Your task to perform on an android device: Create a new notes of Food list in Keep Notes
Image 1: 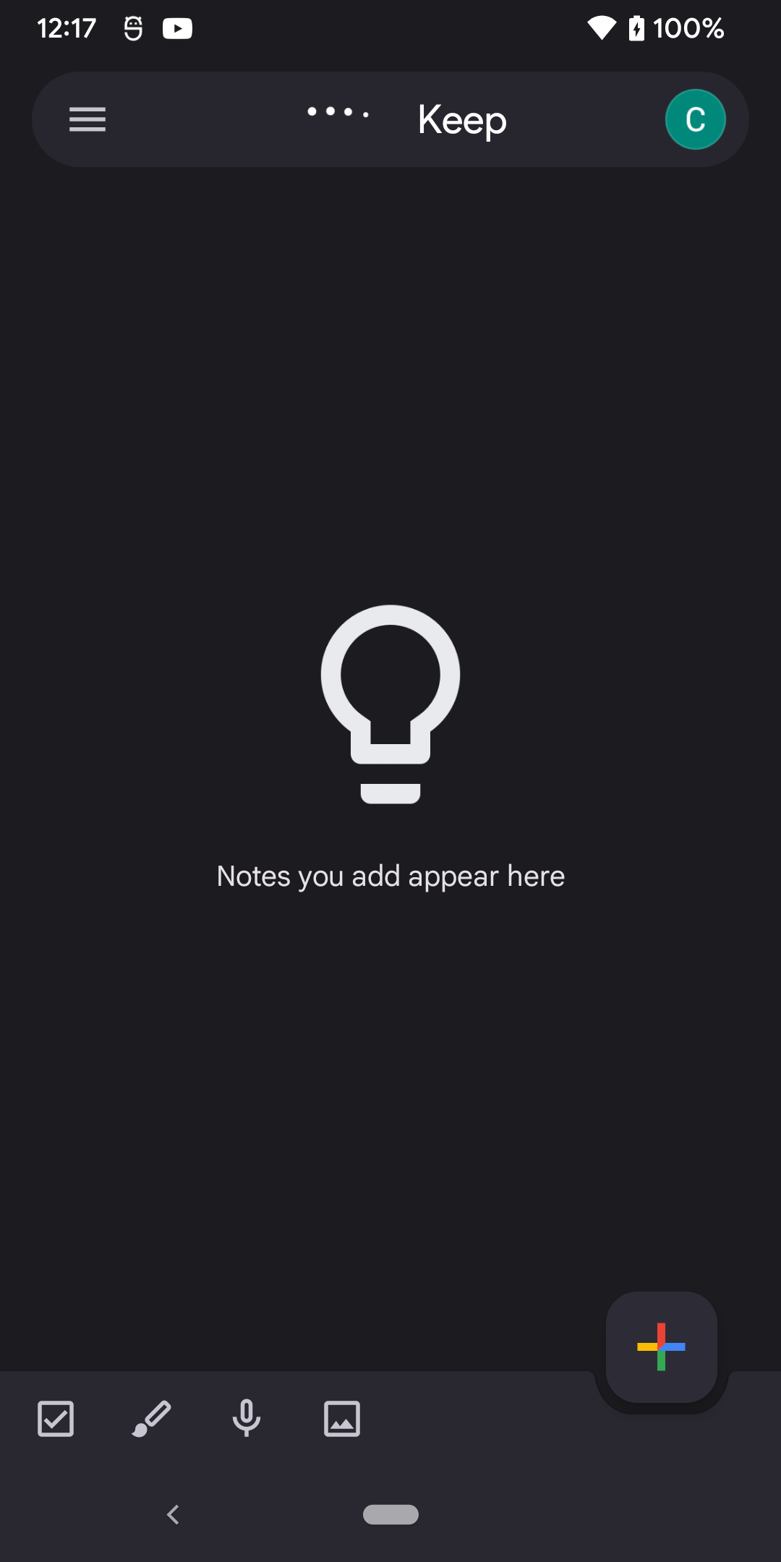
click on + button at the bottom right corner
Step 1: click (662, 1347)
Image 2: 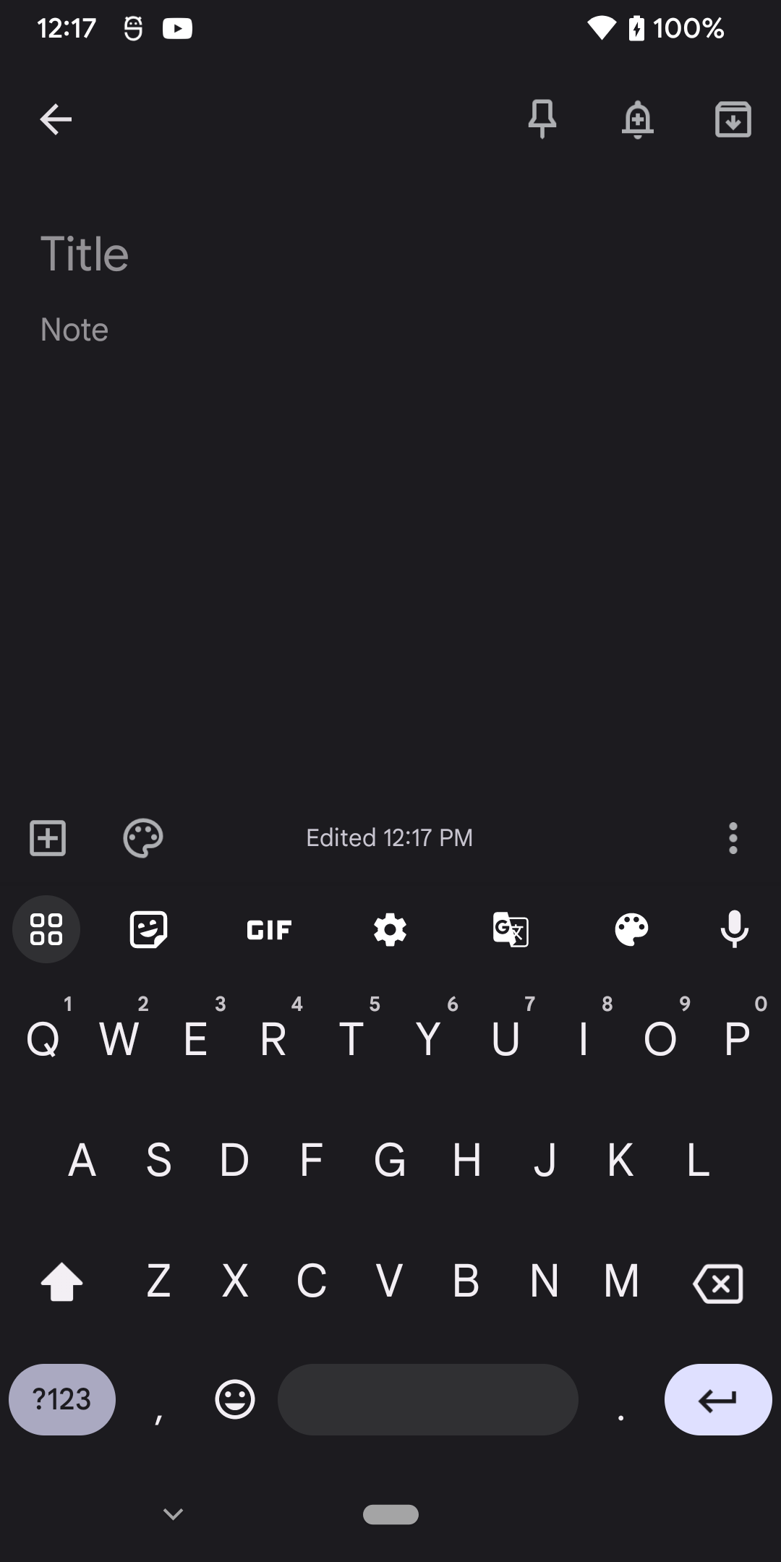
click on Title
Step 2: click (199, 249)
Image 3: 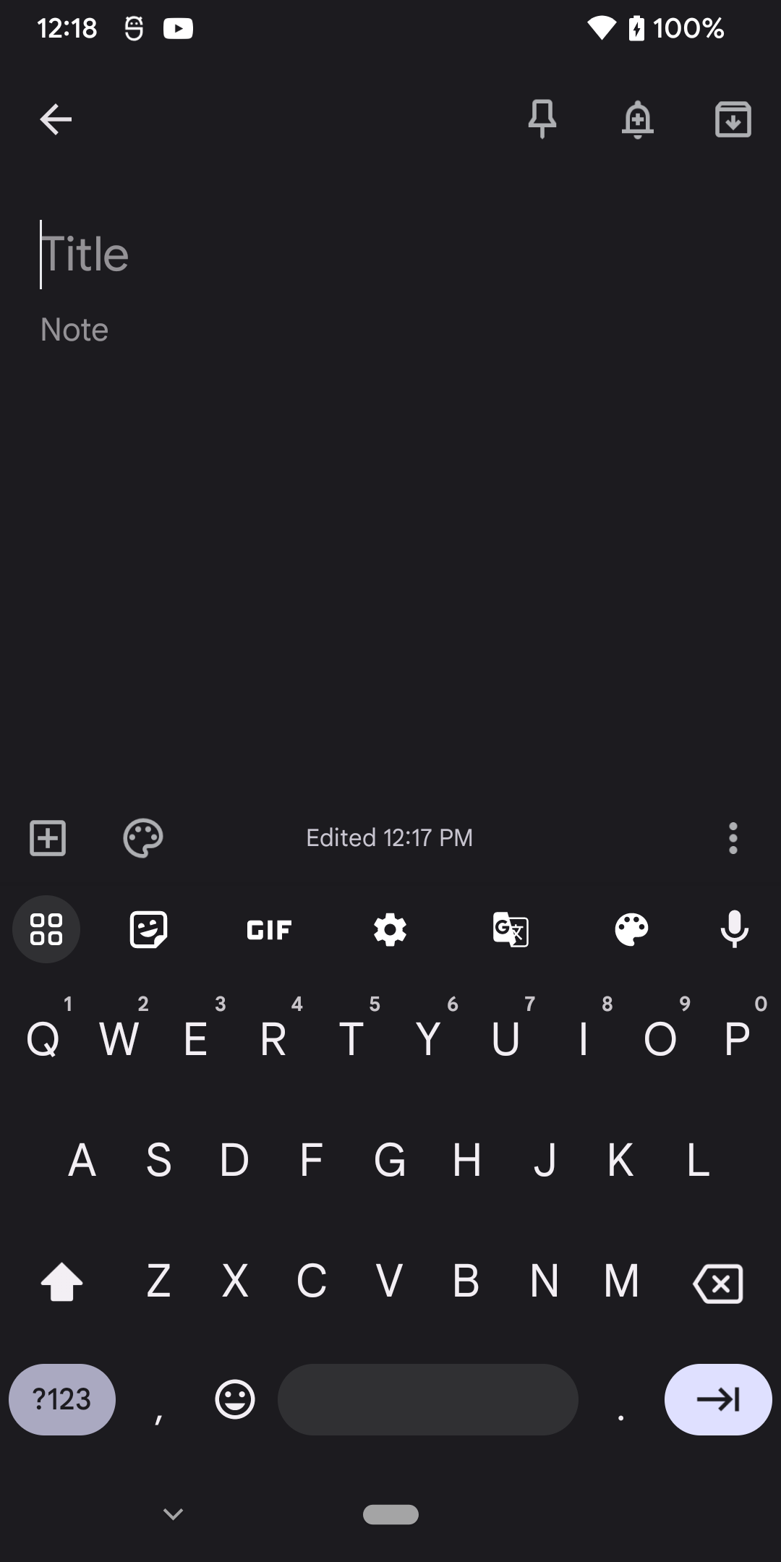
type Food 
Step 3: type "Food"
Image 4: 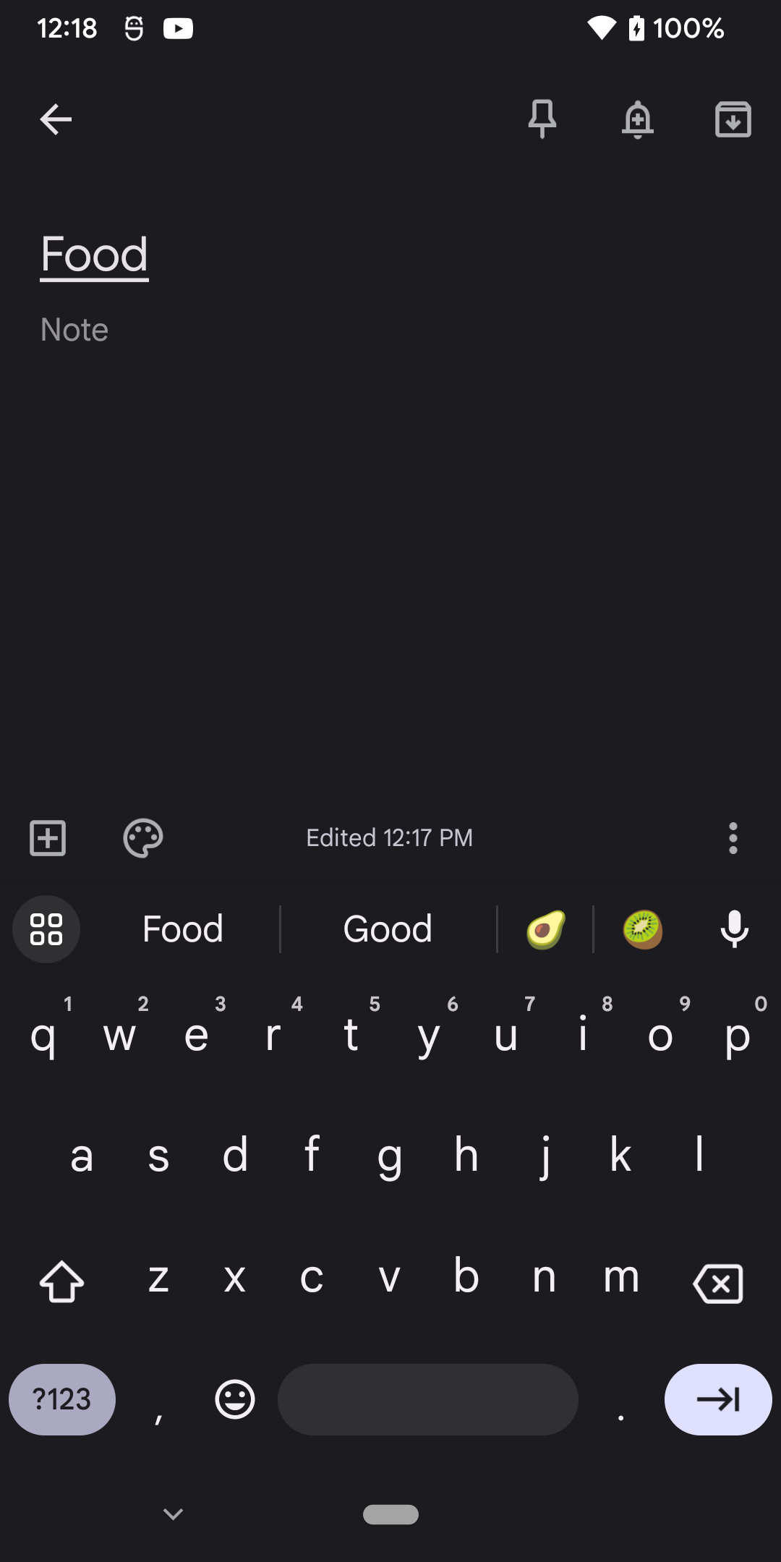
click on Note
Step 4: click (390, 350)
Image 5: 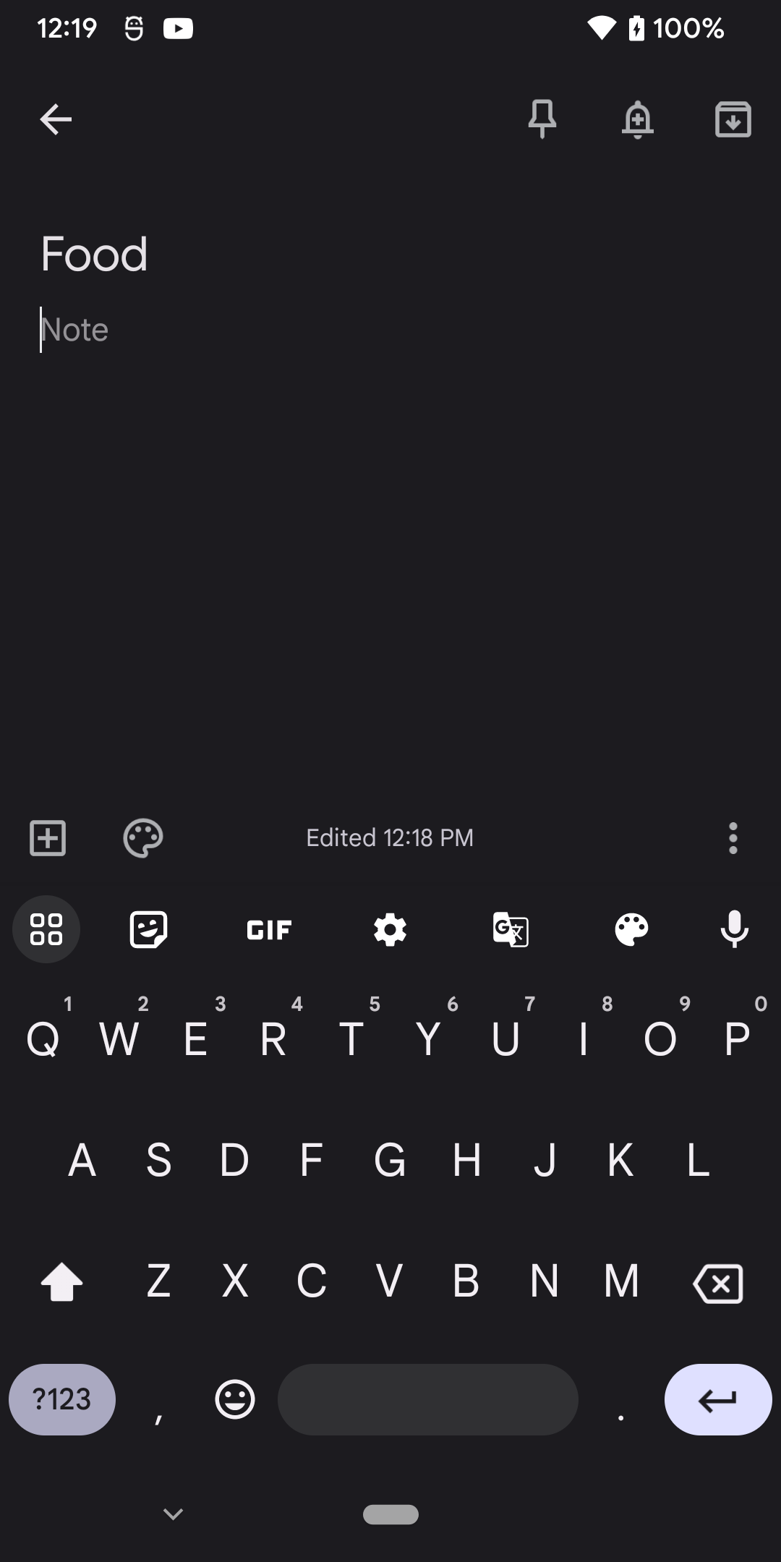
type wheat
Step 5: type "Wheat"
Image 6: 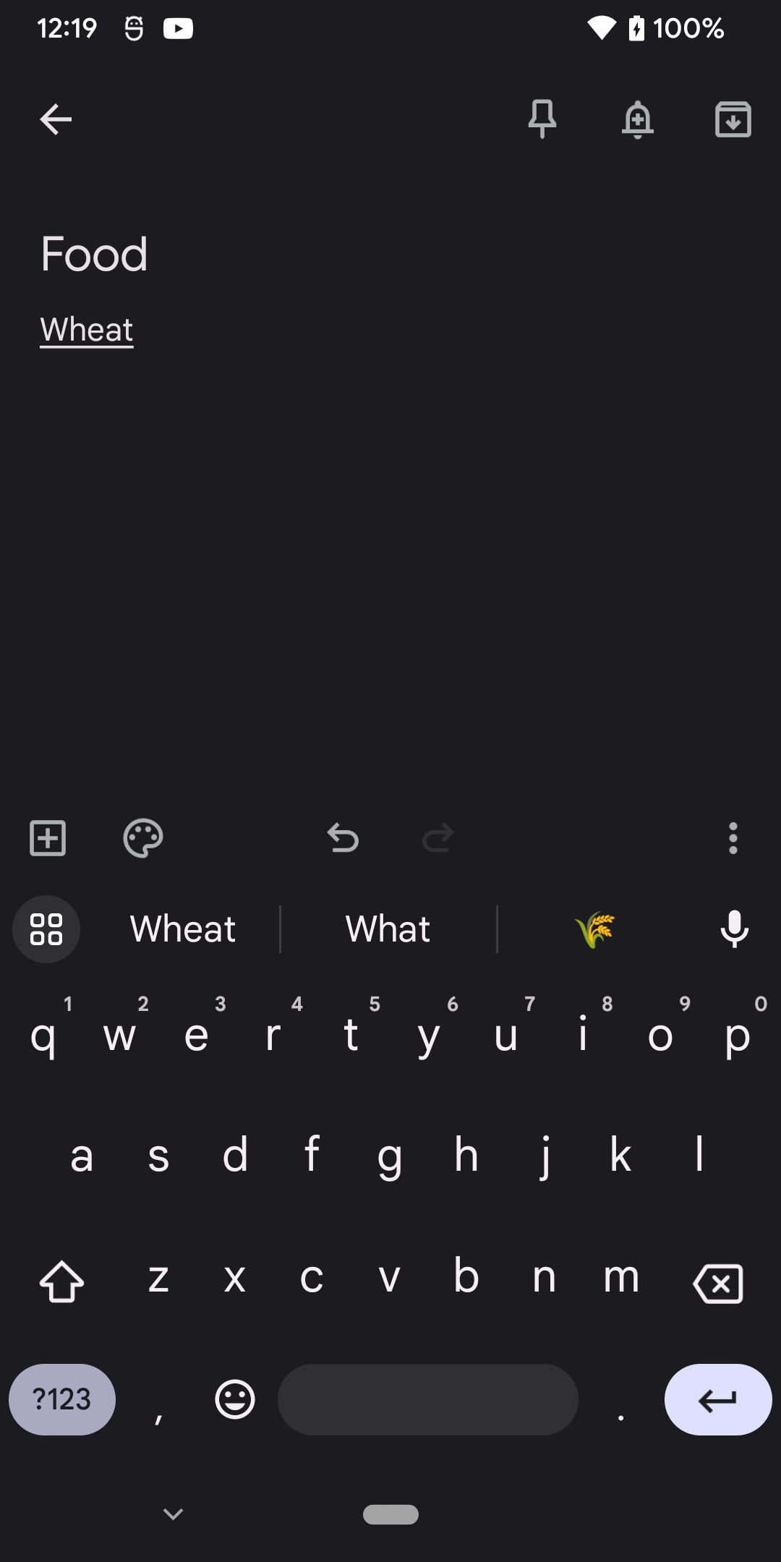
Go back to save the note
Step 6: press back button
Image 7: 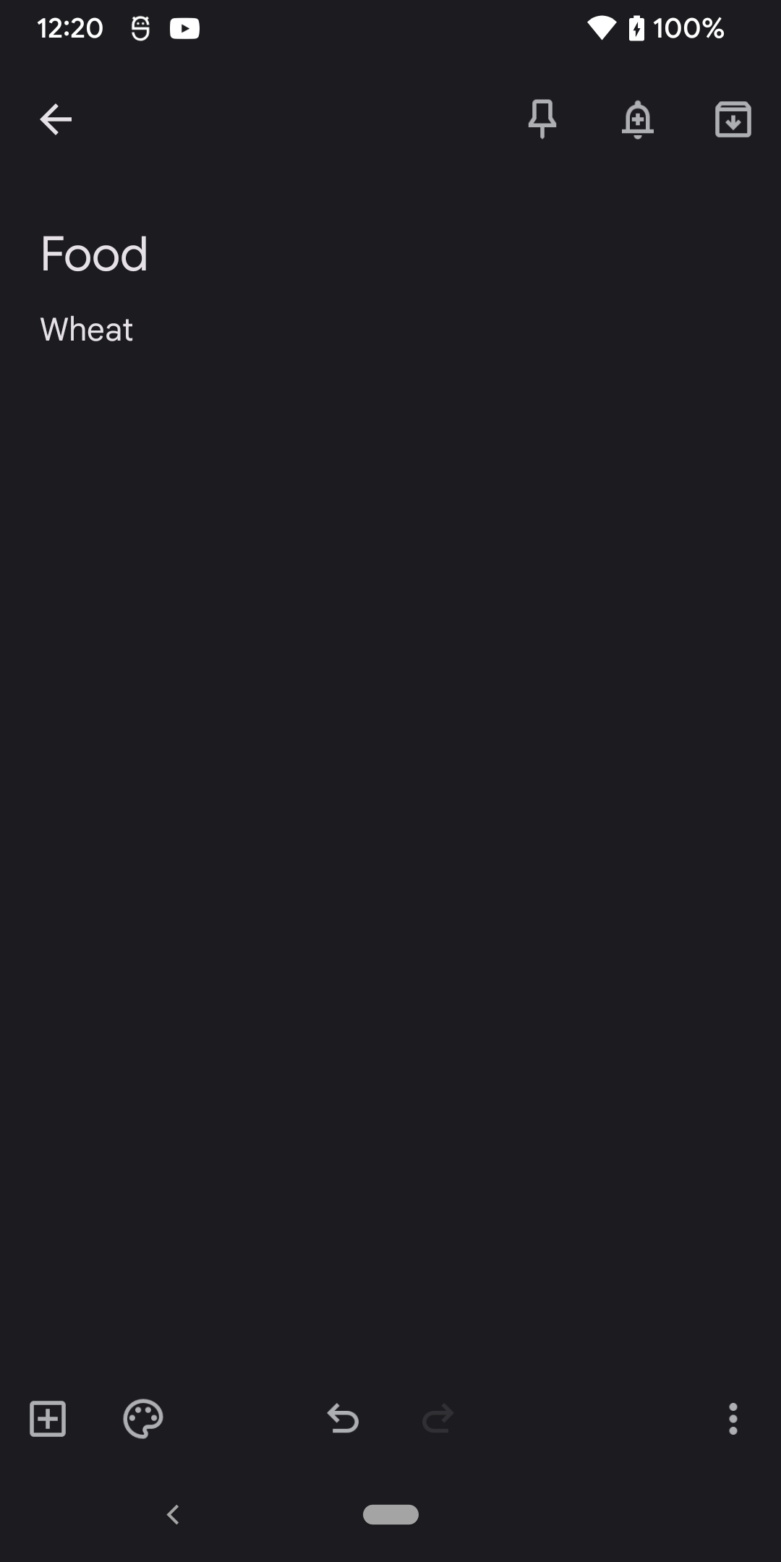
Go back to save the note
Step 7: press back button